Your task to perform on an android device: Delete the reminder named "Fun Friday"
Image 0: 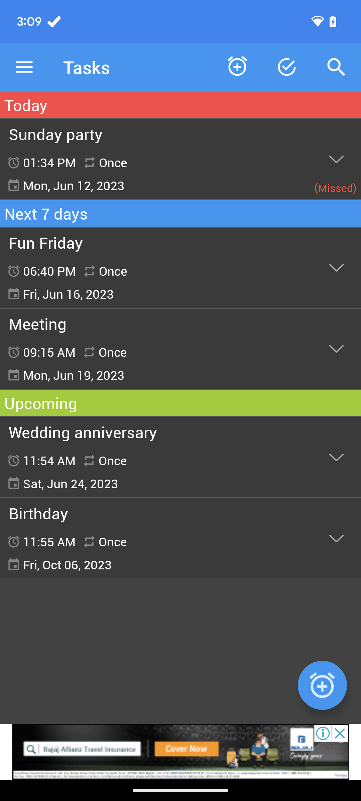
Click on the reminder Fun Friday
Step 0: click (180, 268)
Image 1: 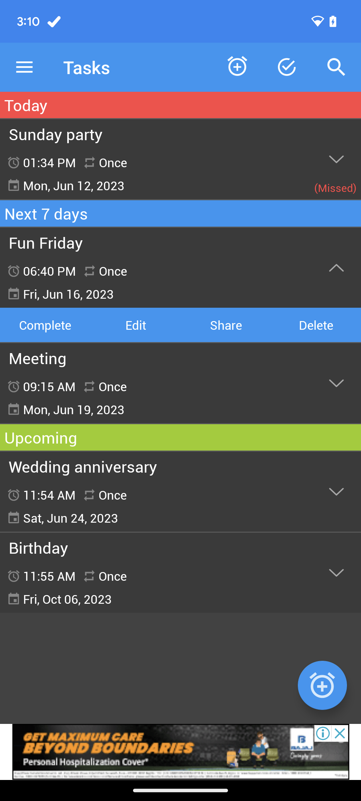
Click on the delete option
Step 1: click (316, 325)
Image 2: 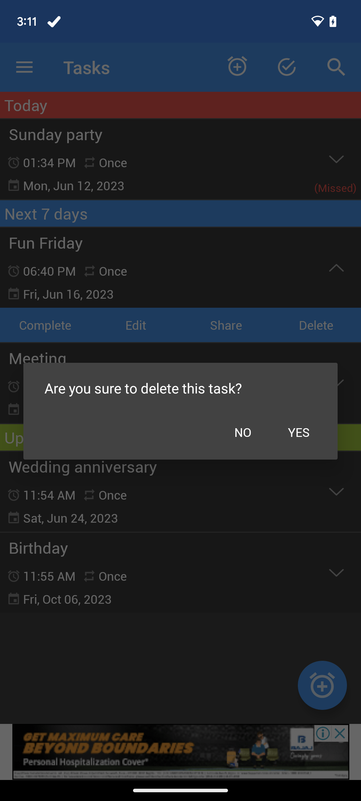
Click on the YES button 
Step 2: click (298, 432)